Your task to perform on an android device: I would like to set a daily goal named daily workout exercise and add at least 4 exercises in order to maintain fitness in the Hevy app.
Image 0: 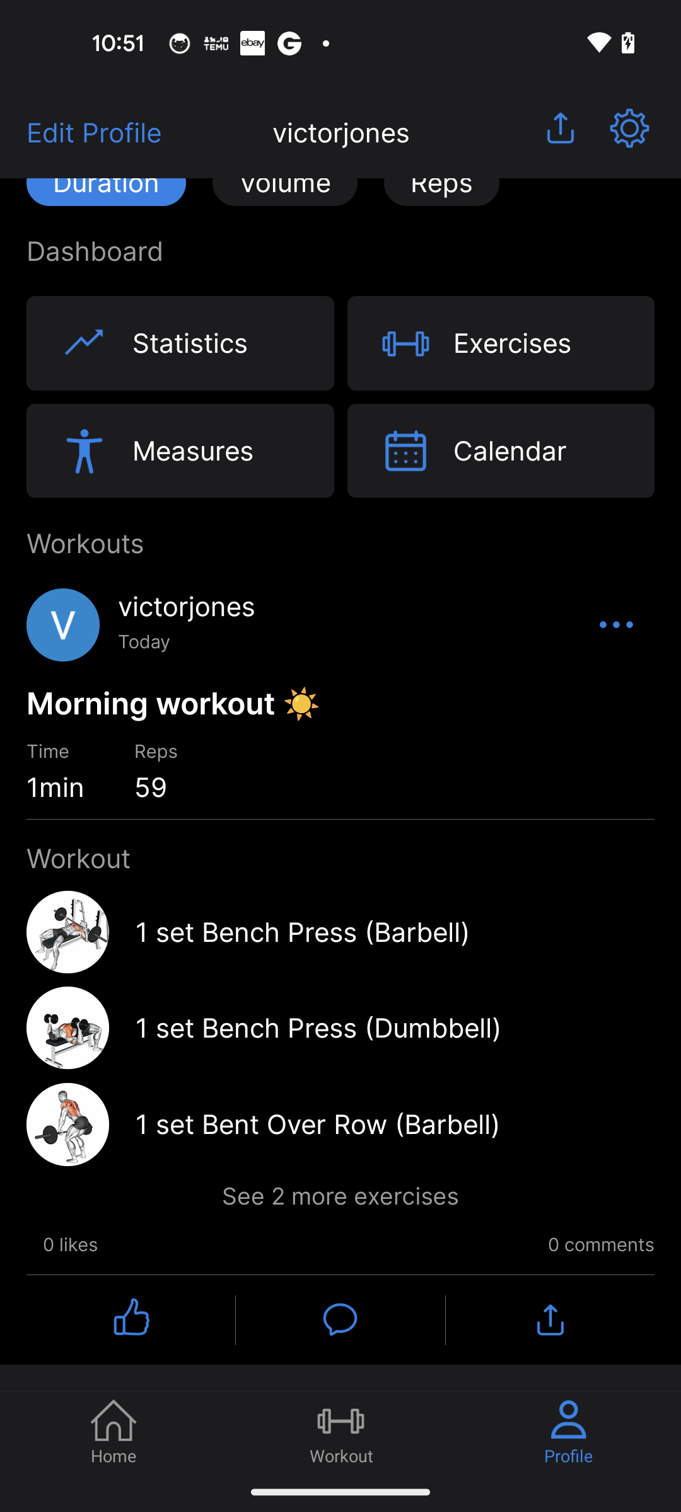
Click on the Workout tab
Step 0: click (340, 1431)
Image 1: 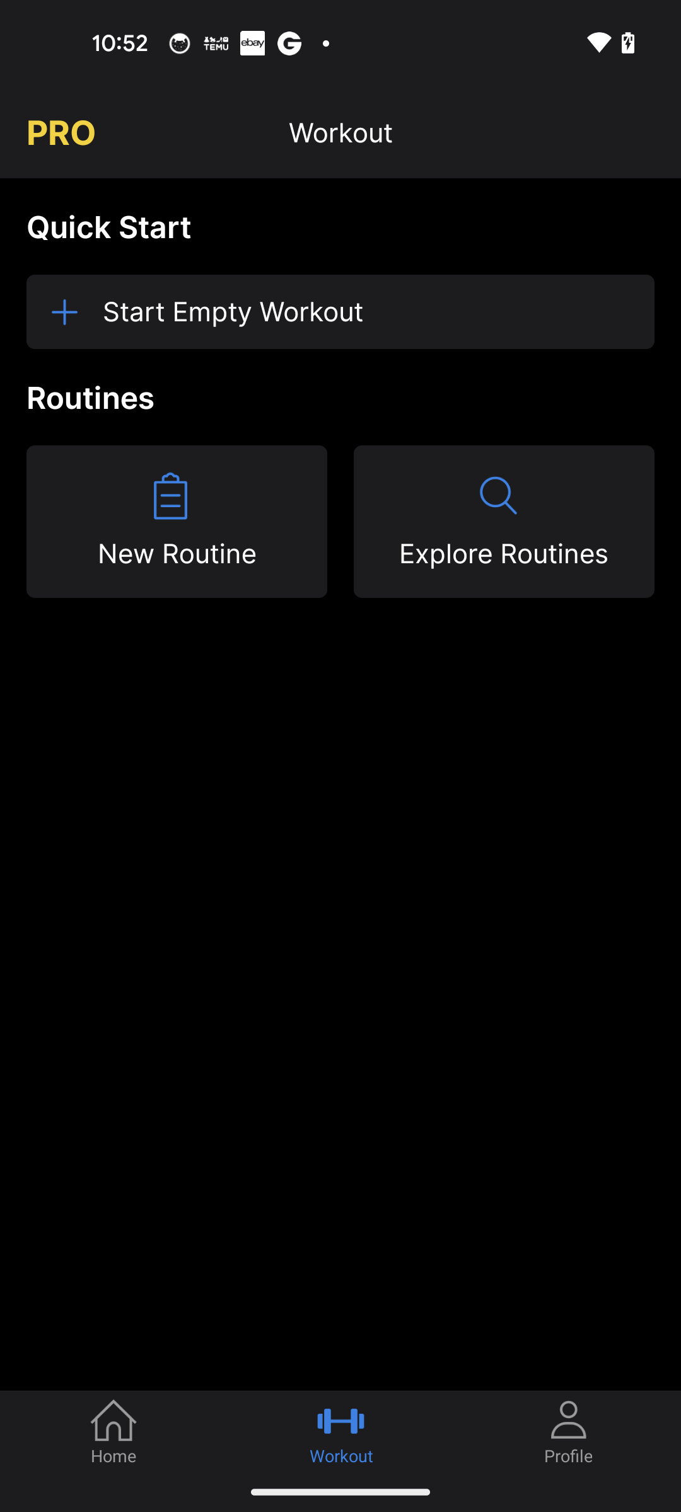
Click on the New Routine button
Step 1: click (177, 521)
Image 2: 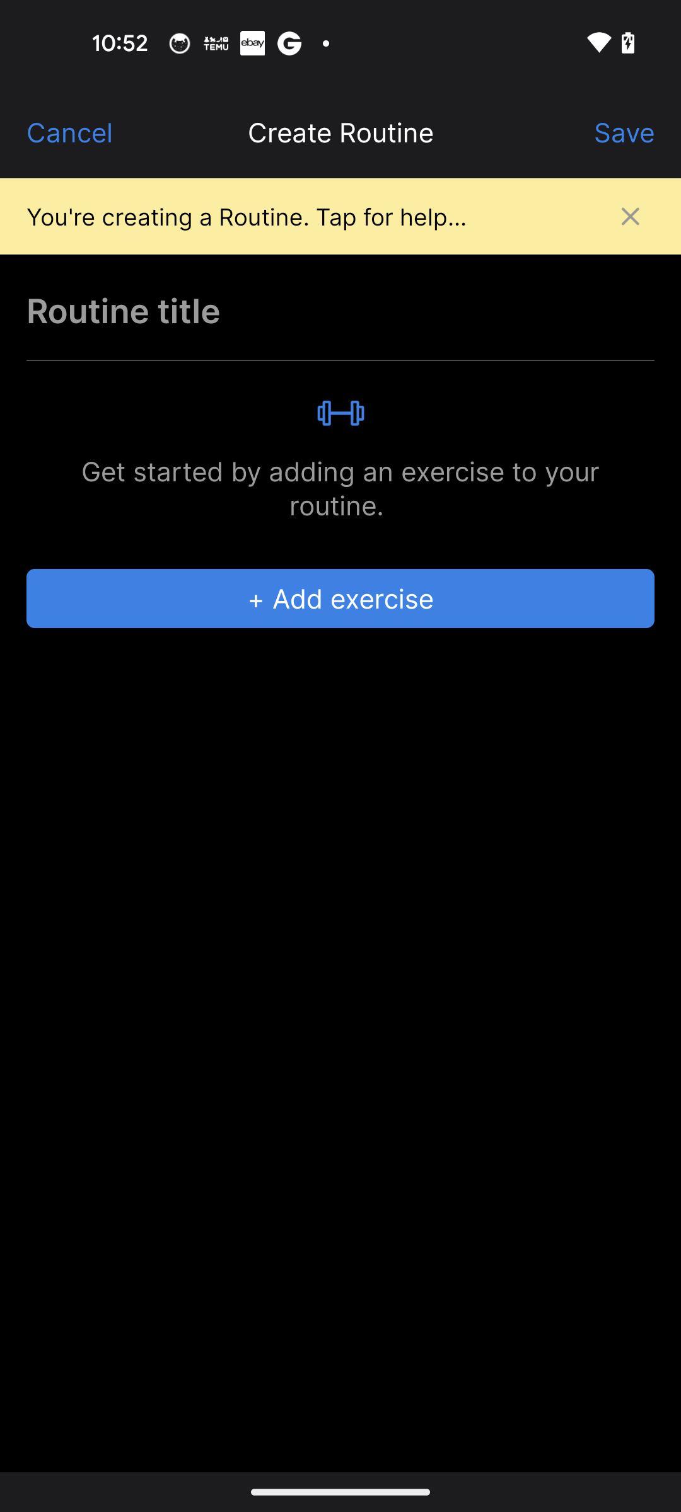
Click on the Routine title tab
Step 2: click (340, 307)
Image 3: 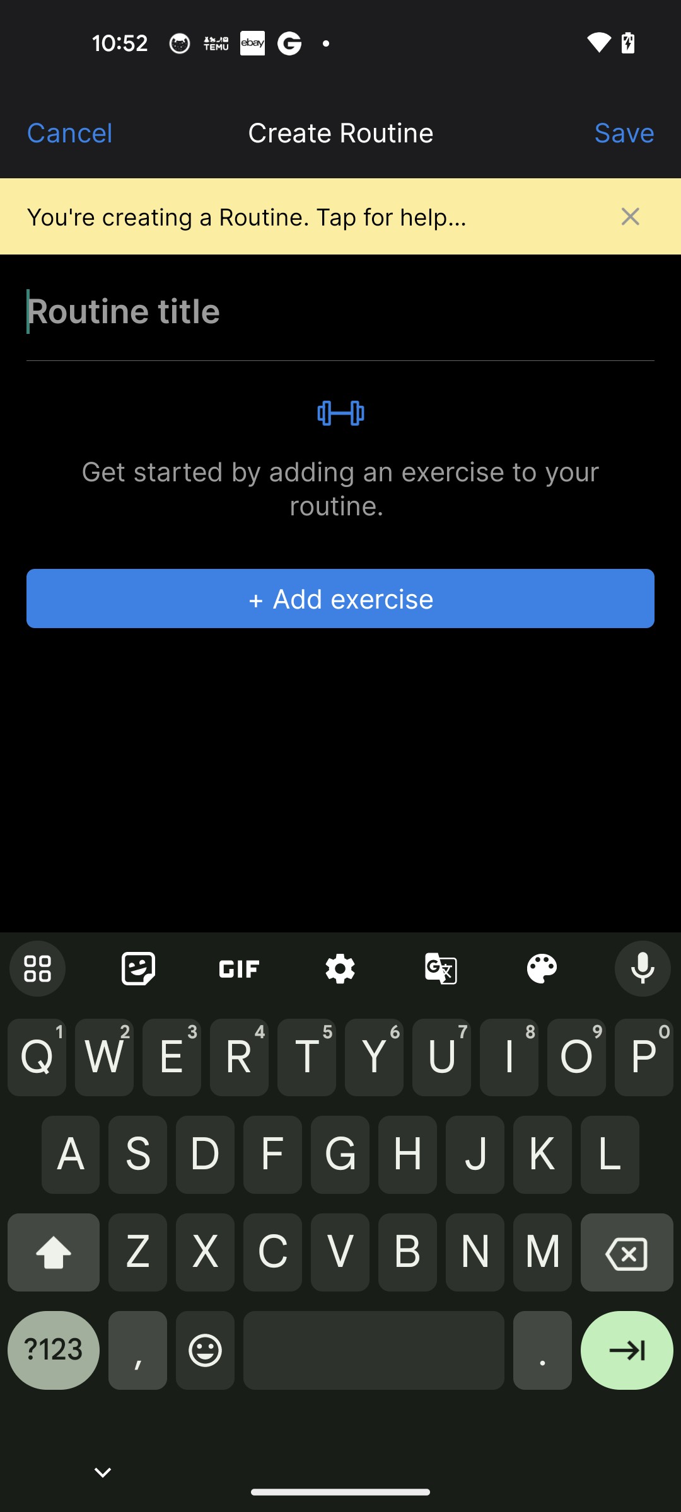
Type Daily Routine in the Routine title tab
Step 3: type "Daily Routine"
Image 4: 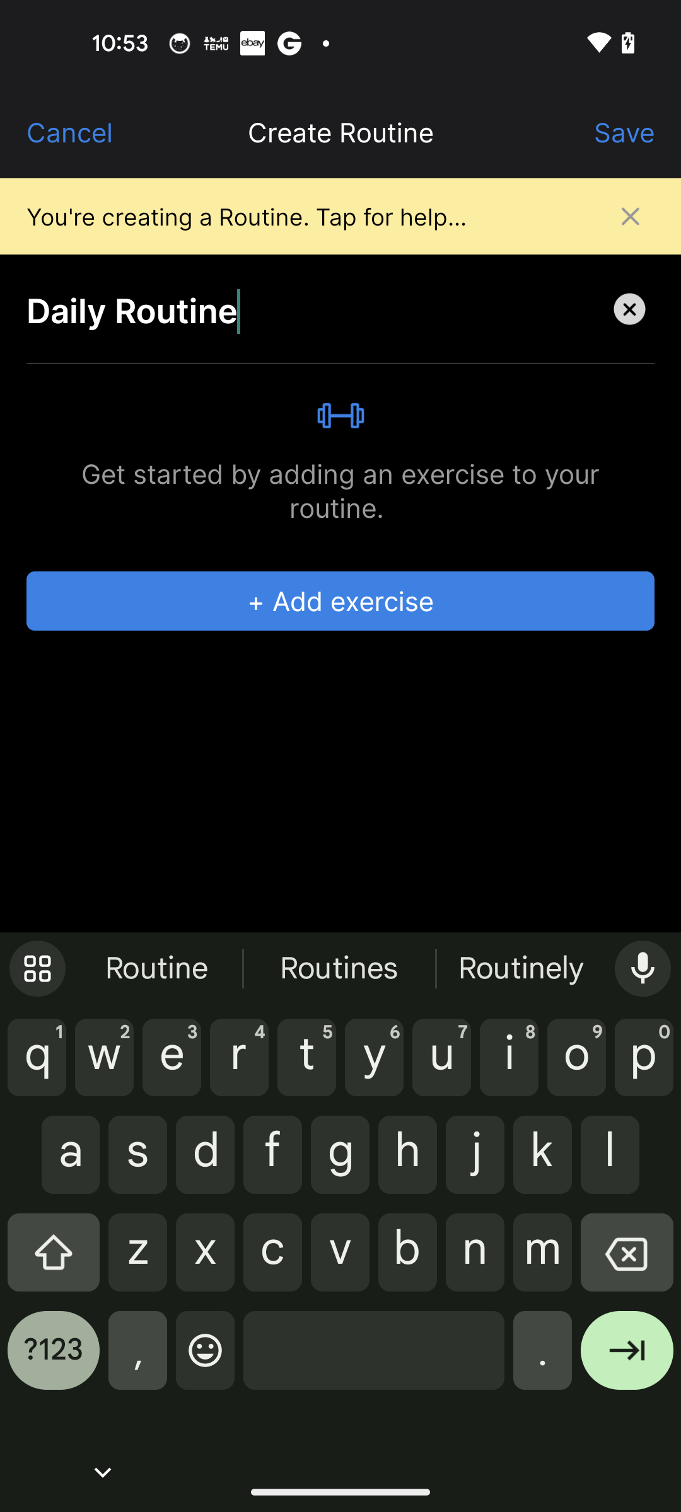
Click on the Add exercises button
Step 4: click (340, 600)
Image 5: 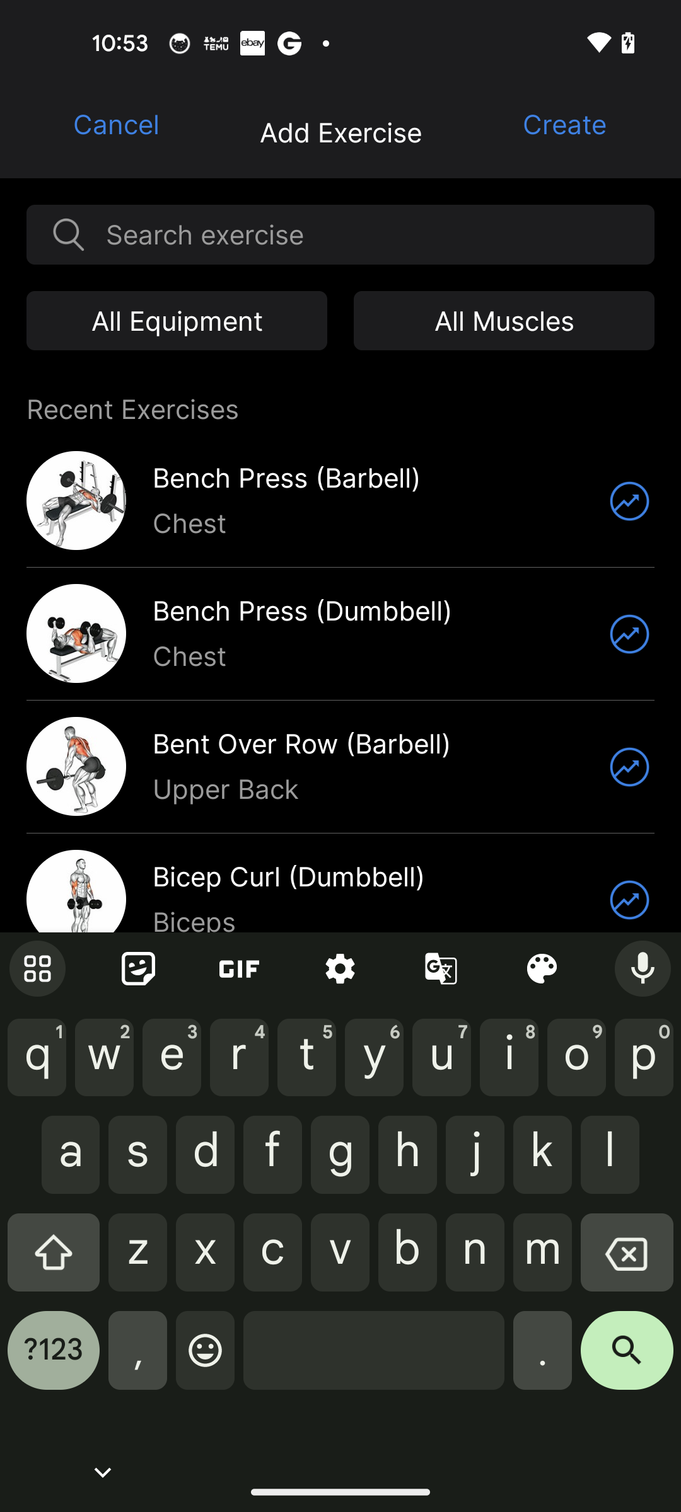
Click on the first exercise 
Step 5: click (378, 482)
Image 6: 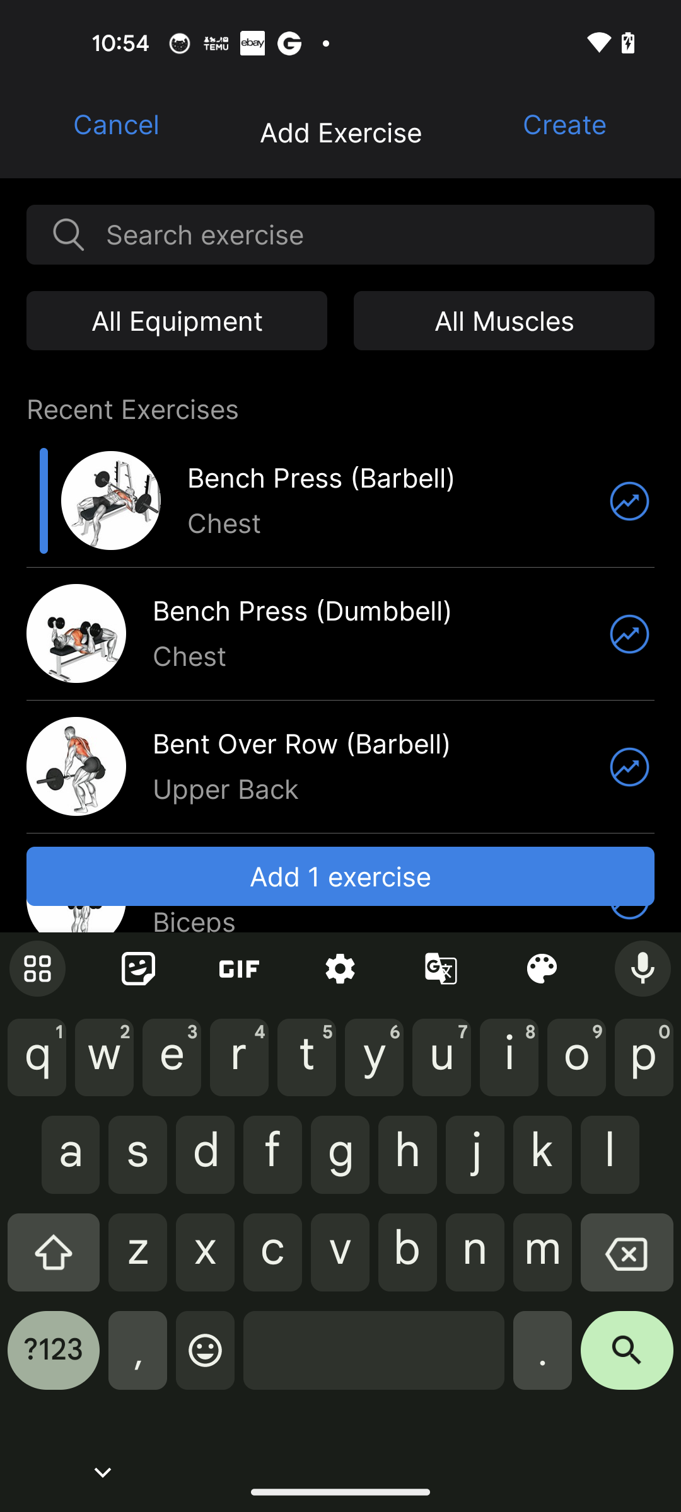
Similarly select the next 3 exercises
Step 6: click (315, 634)
Image 7: 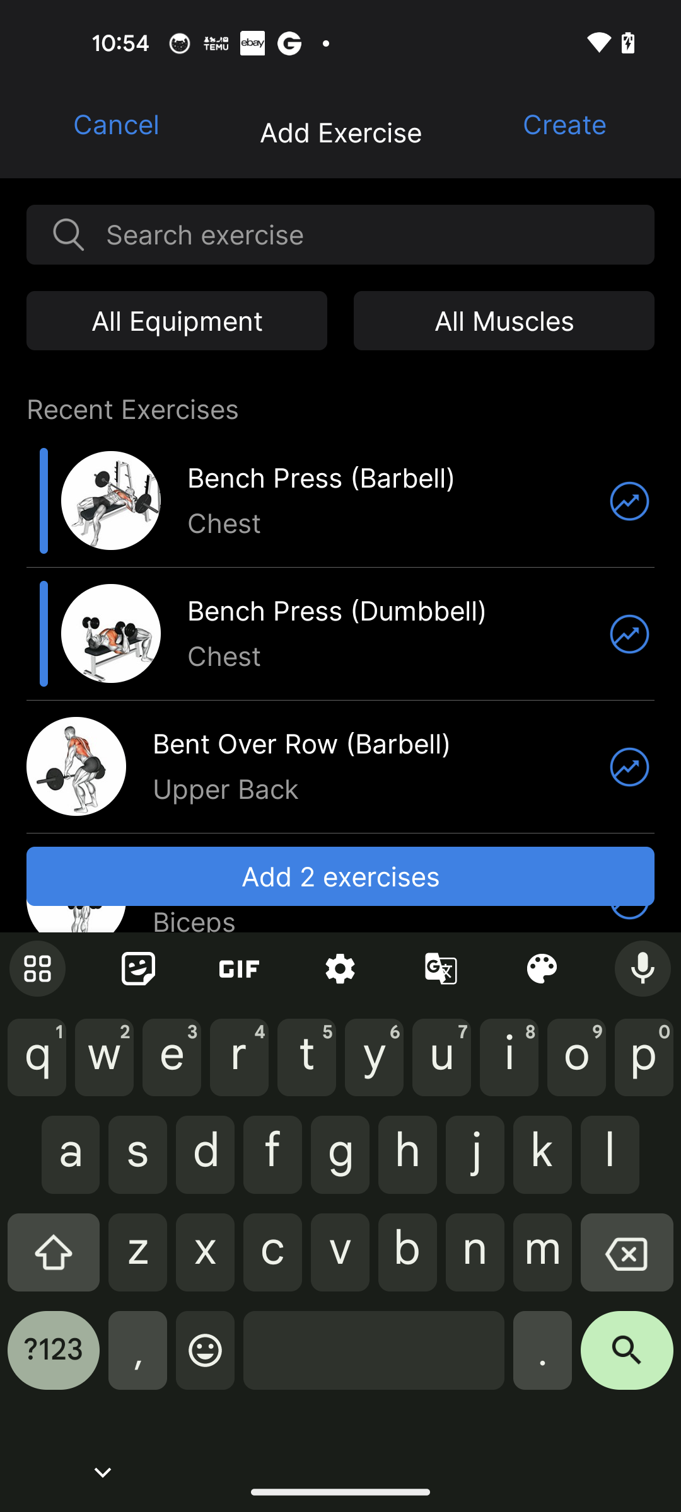
Similarly select the next 3 exercises
Step 7: click (378, 748)
Image 8: 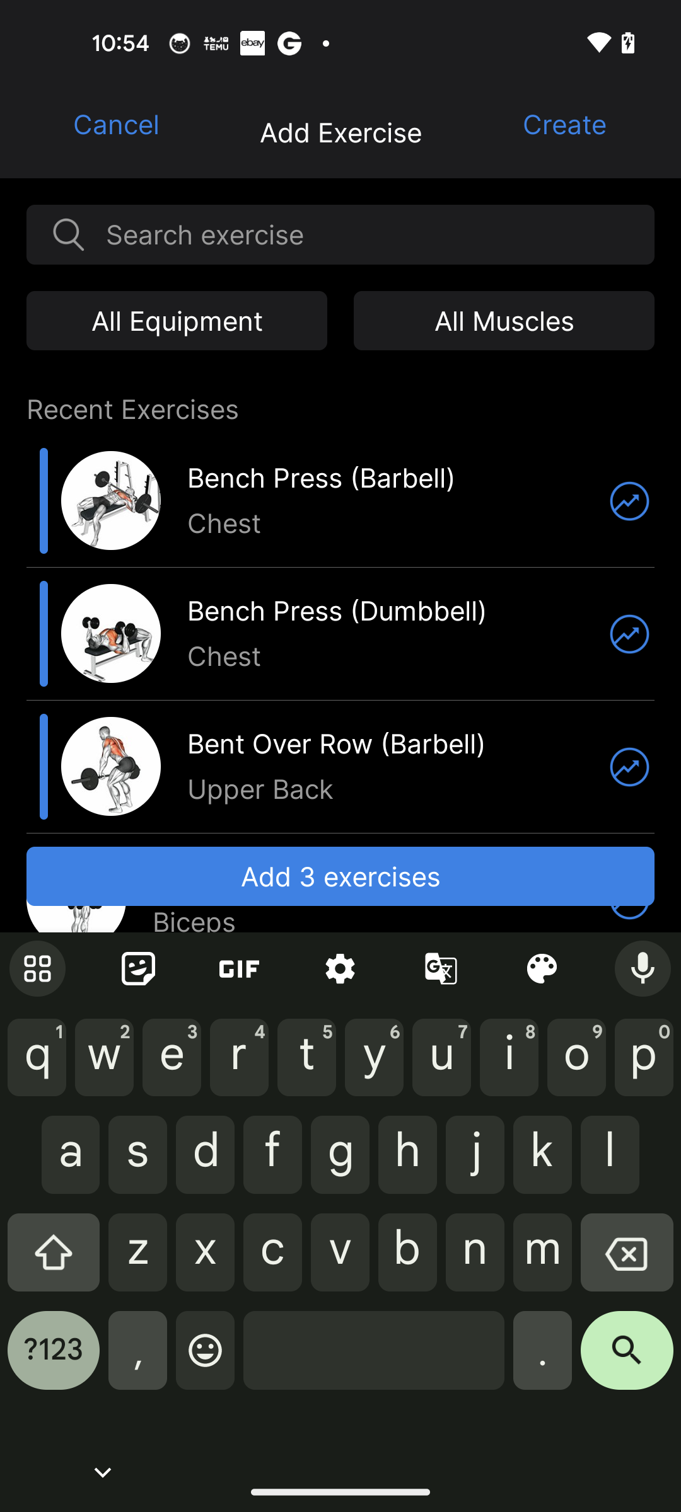
Close the keyboard
Step 8: click (102, 1472)
Image 11: 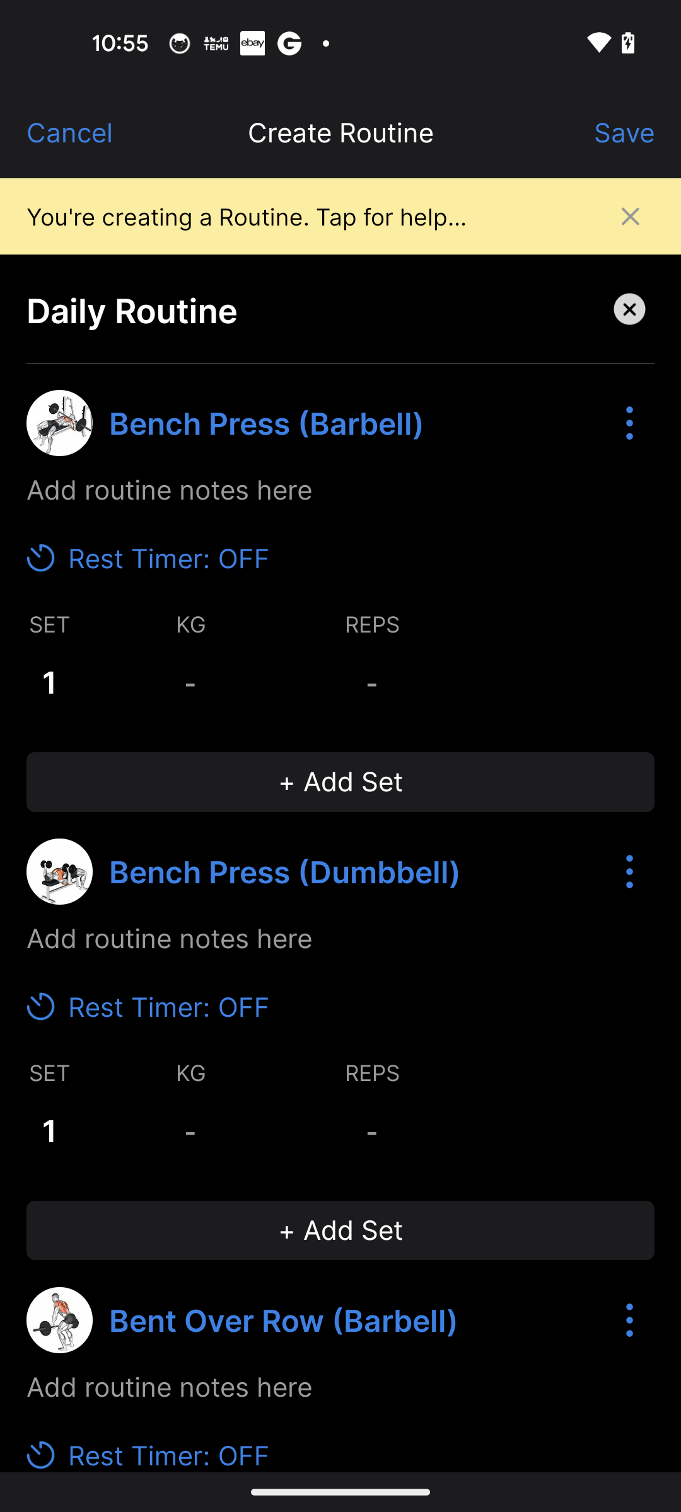
Click on the save button
Step 11: click (624, 132)
Image 12: 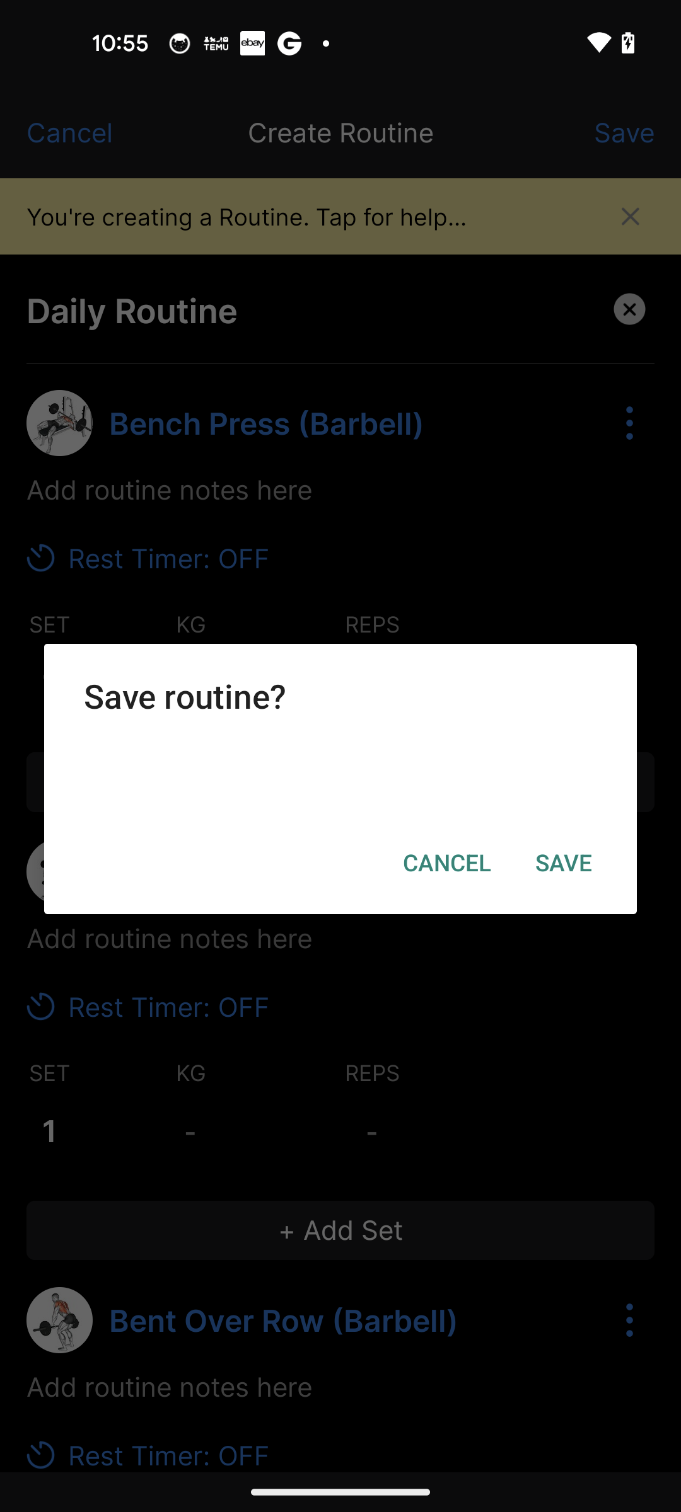
Click on the Save button in the pop up
Step 12: click (563, 862)